Your task to perform on an android device: In the "The Clock" app , rename the timer of 18 minutes as Eat food .
Image 1: 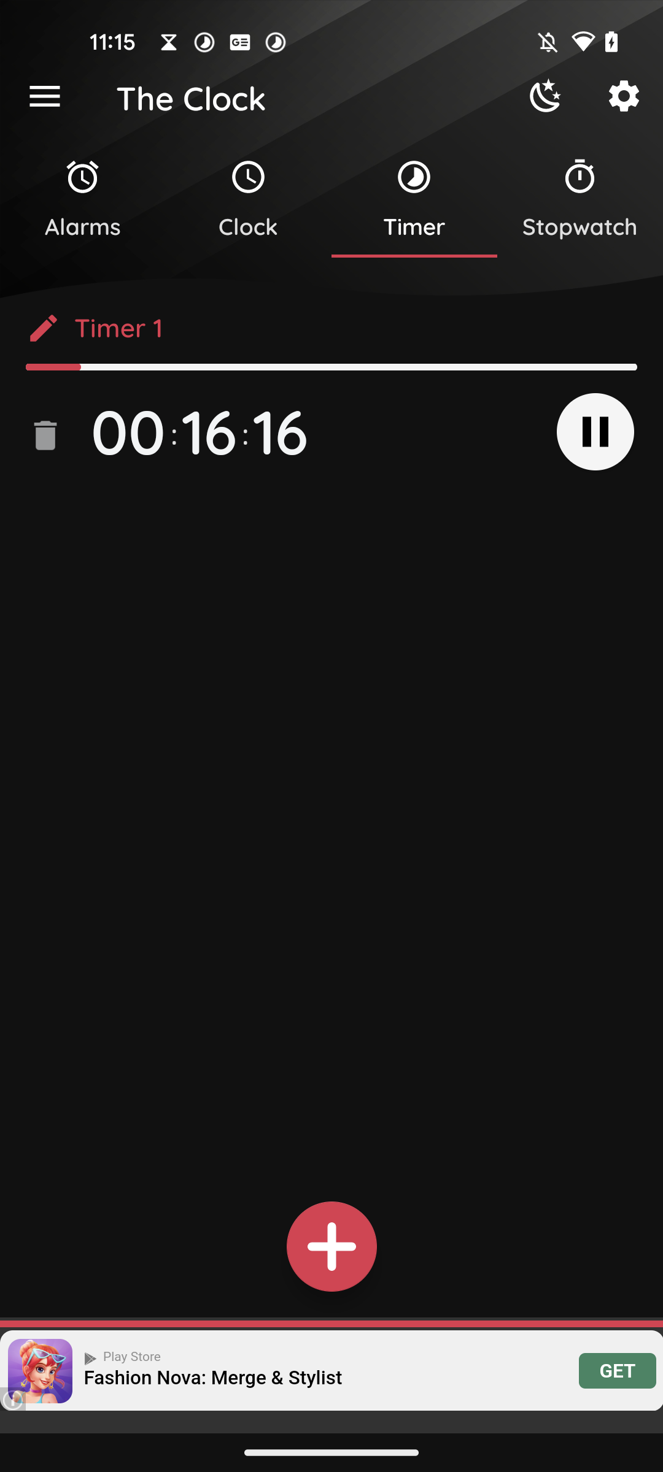
Click on the edit icon of the Timer 1
Step 1: click (43, 328)
Image 2: 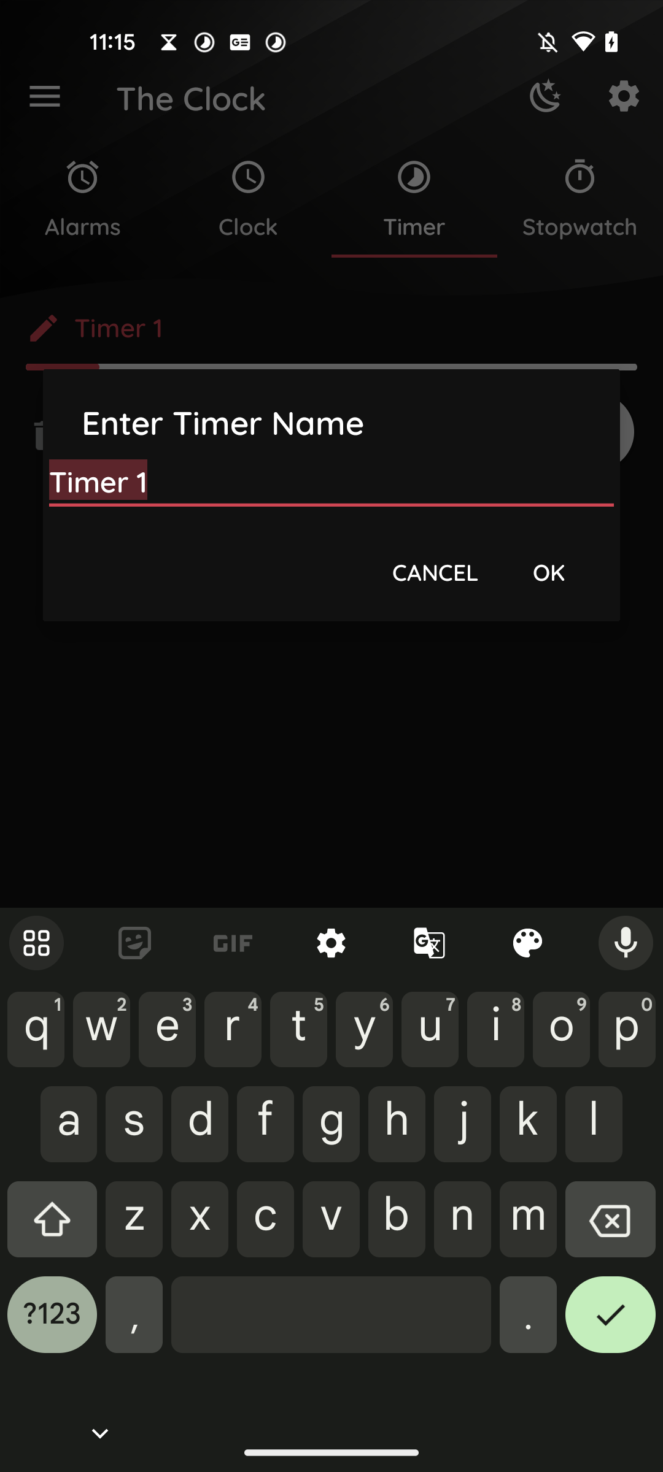
Add a label as Eat food
Step 2: type "Eat food"
Image 3: 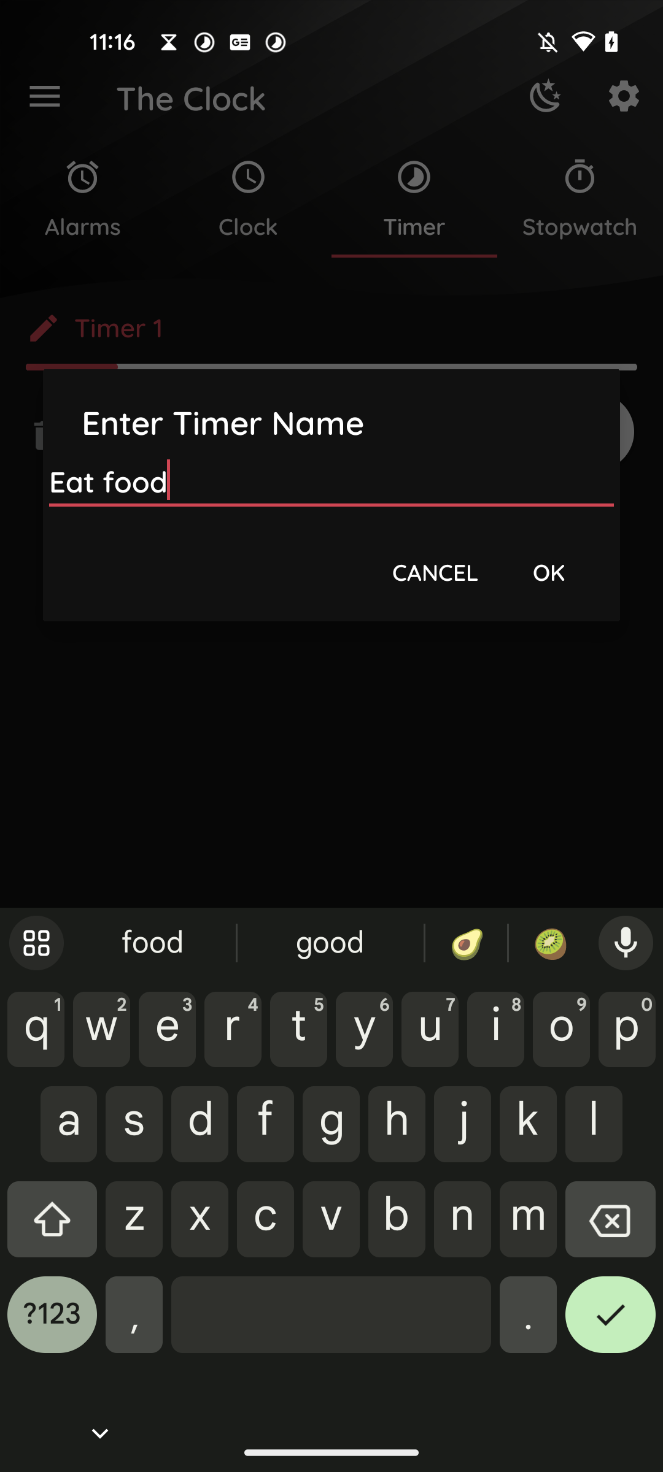
Click on the OK button in the pop up
Step 3: click (548, 570)